Your task to perform on an android device:  I want to read the Dining set of 6 seaters and what other customers say about them
Image 0: 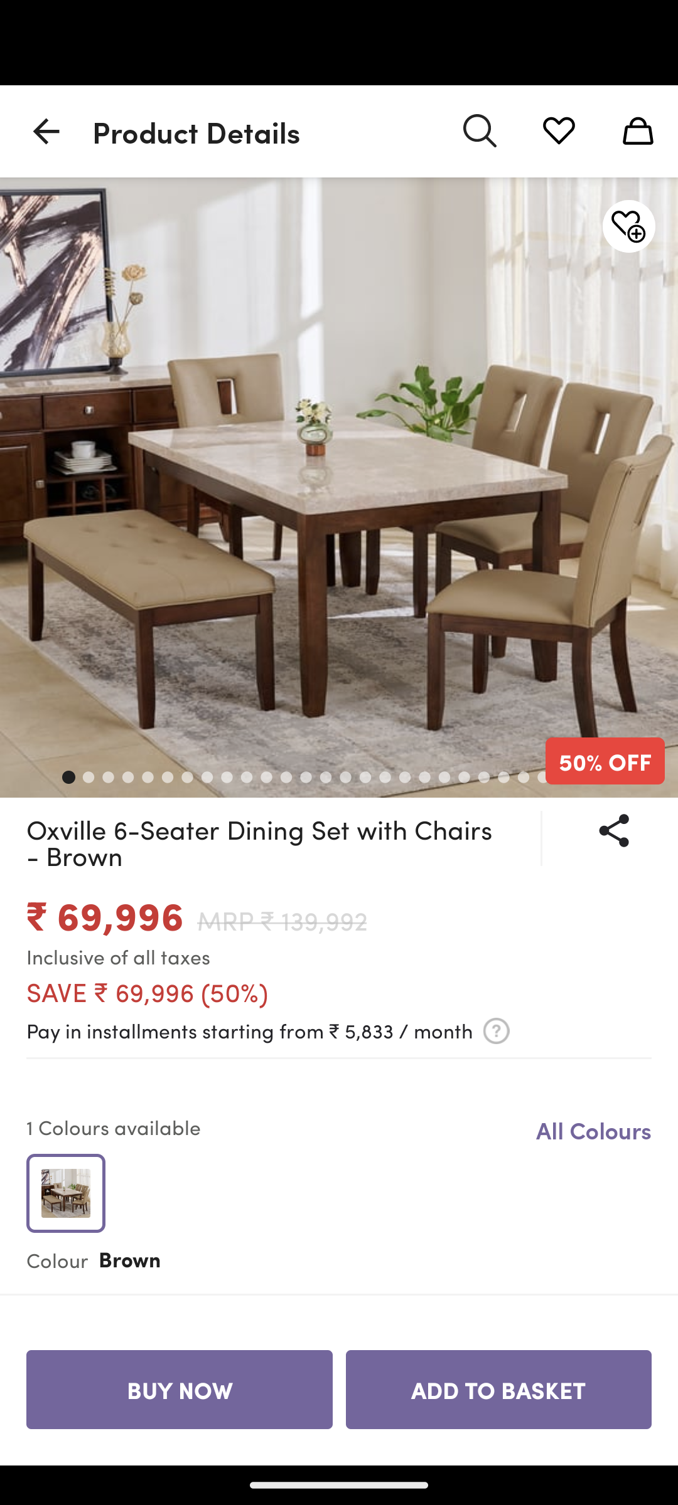
Scroll up to view the reviews option 
Step 0: scroll down
Image 2: 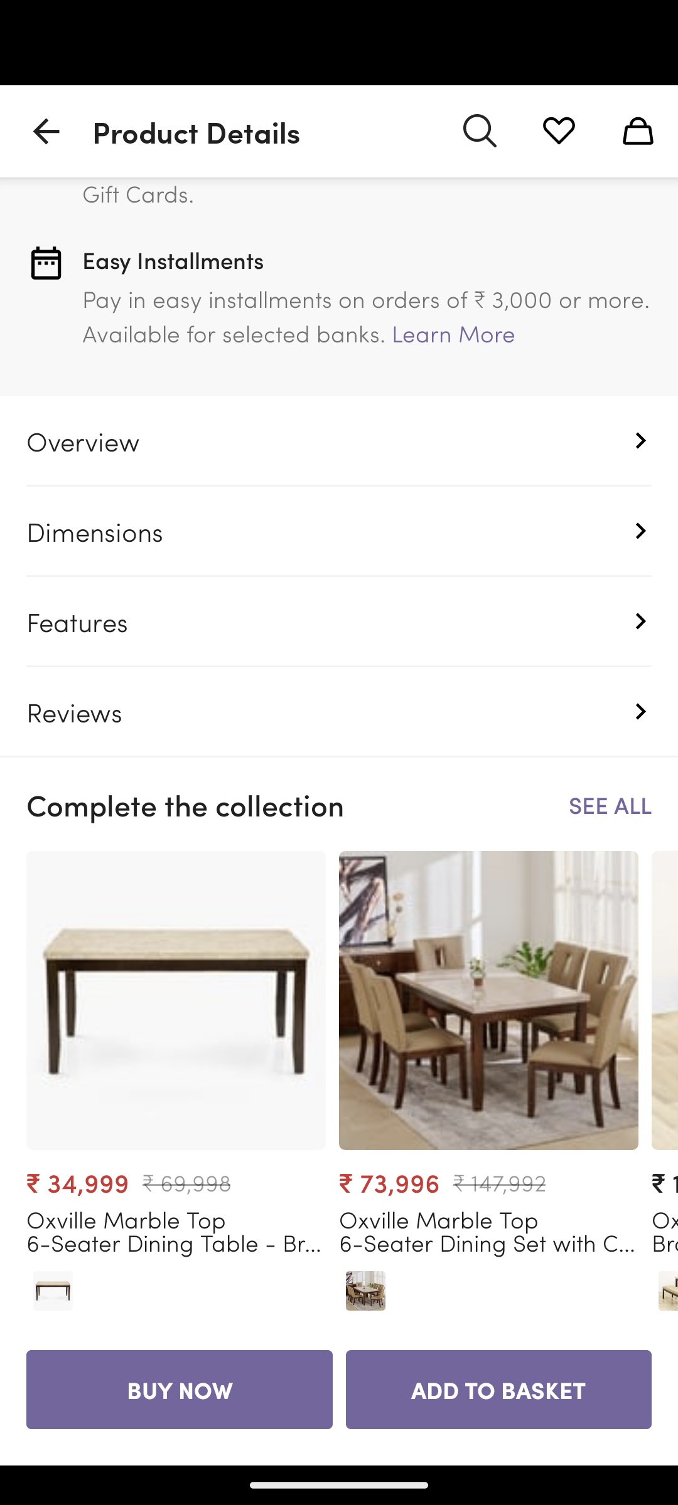
Click on the reviews option
Step 2: click (339, 711)